Your task to perform on an android device: Track the growth of Mohan, who was born on June 26, 2023, in the baby+ app.  
Image 0: 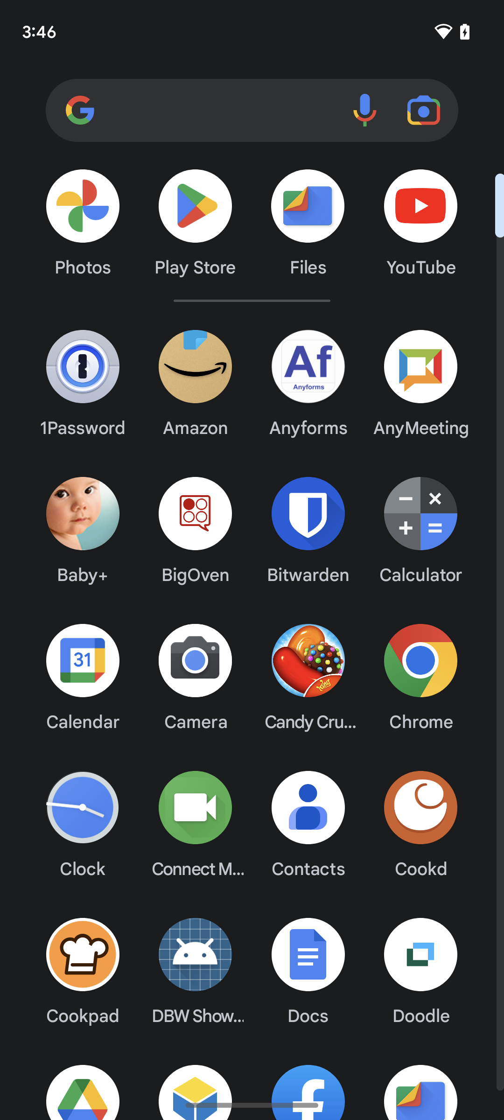
open the baby + app.
Step 0: open app "Baby+"
Image 1: 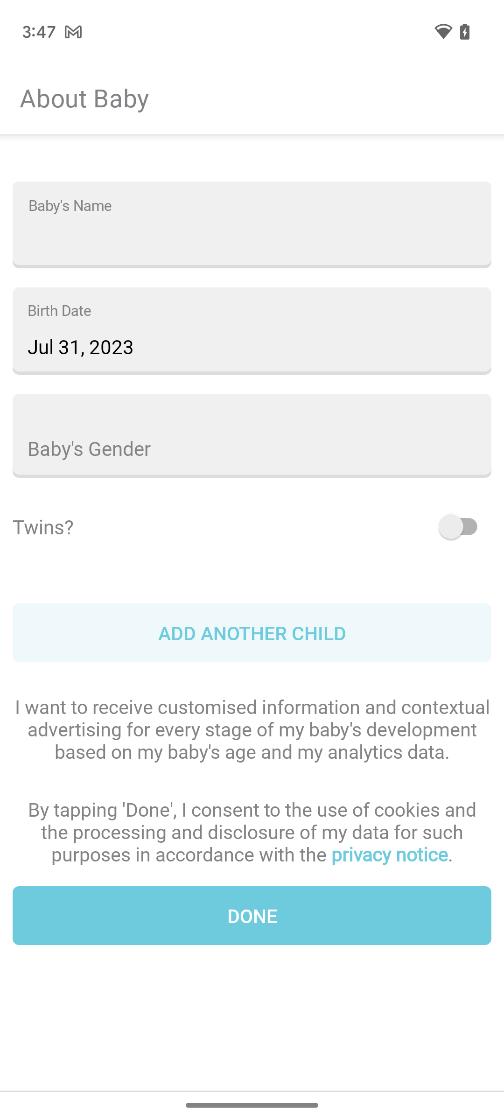
Click on the baby's column
Step 1: click (249, 239)
Image 2: 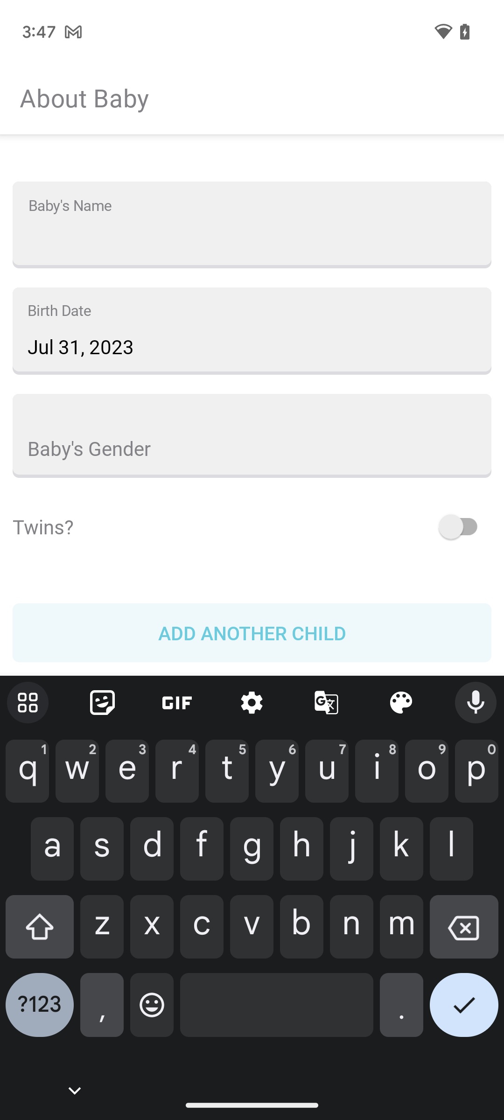
type baby' name mohan
Step 2: type "mohan"
Image 3: 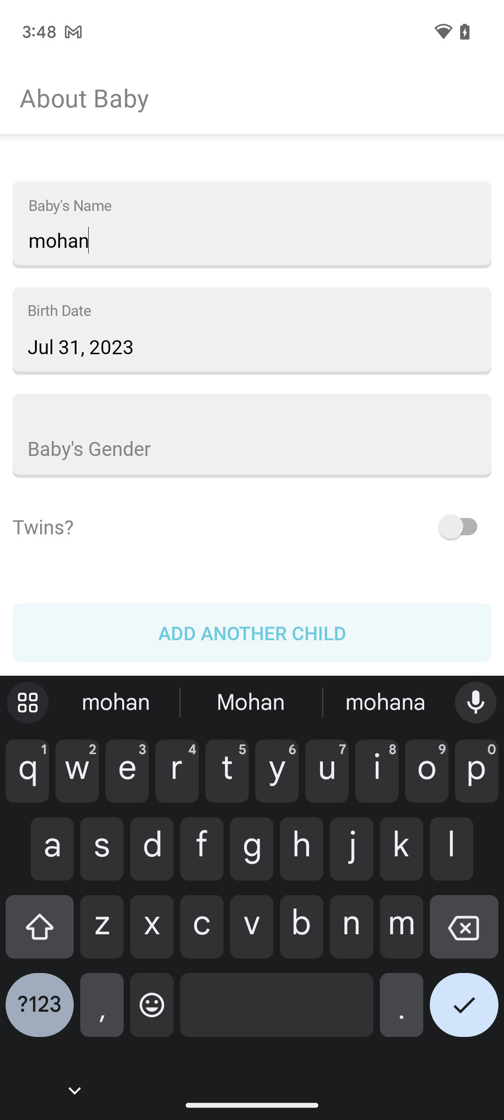
click on the birth date column
Step 3: click (252, 346)
Image 4: 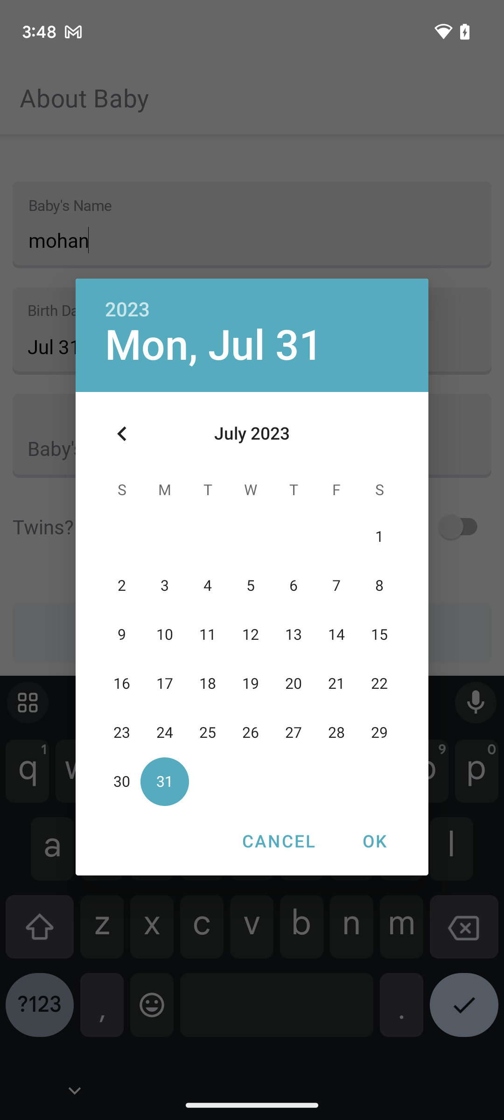
click on left side arrow on the left side of the july.
Step 4: click (122, 434)
Image 5: 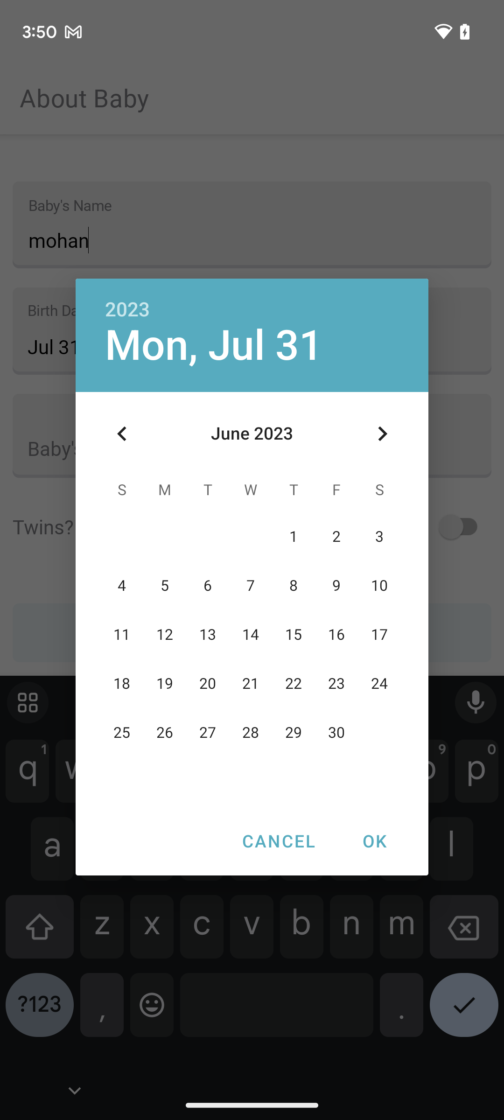
click on the date 26th june
Step 5: click (164, 733)
Image 6: 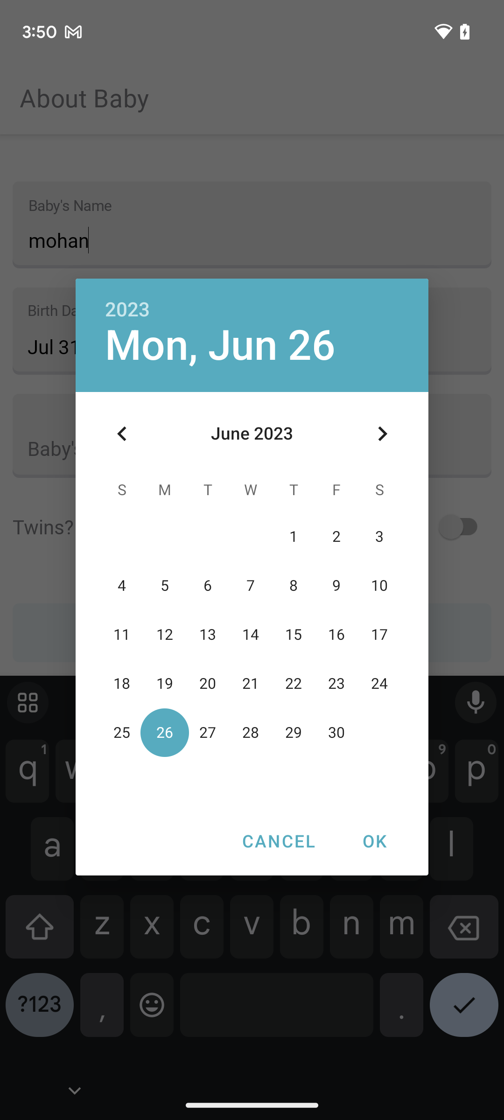
click ok
Step 6: click (374, 840)
Image 7: 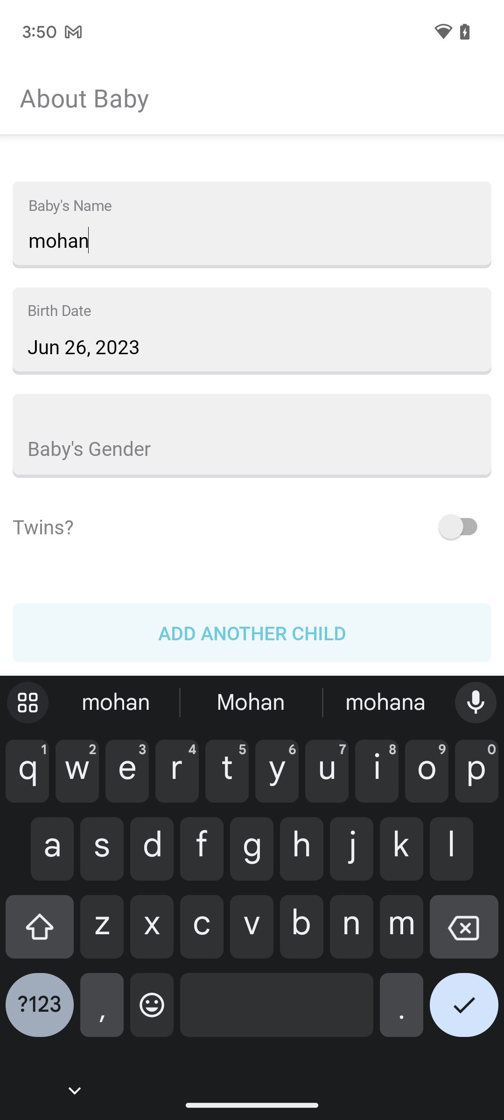
click on the last column
Step 7: click (259, 435)
Image 8: 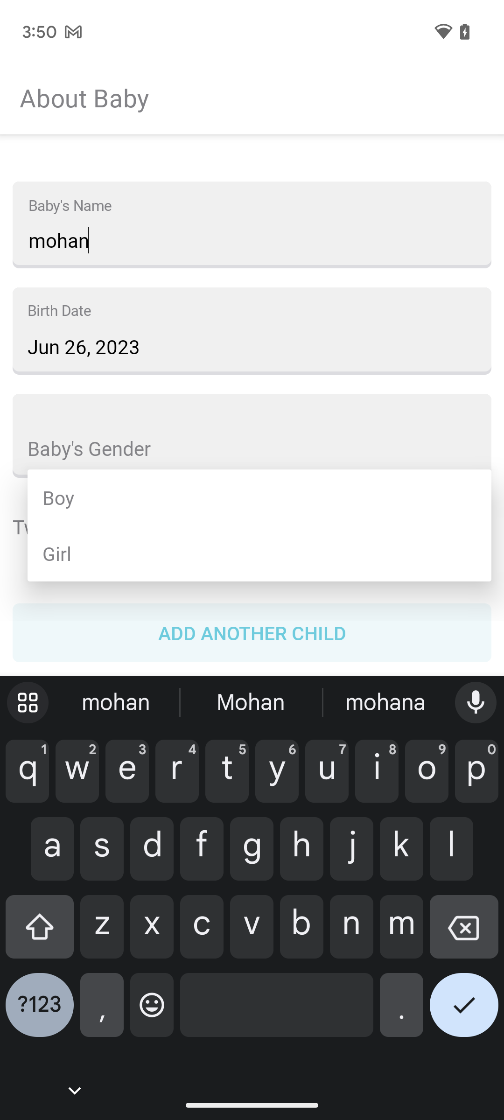
select the baby gender boy
Step 8: click (259, 497)
Image 9: 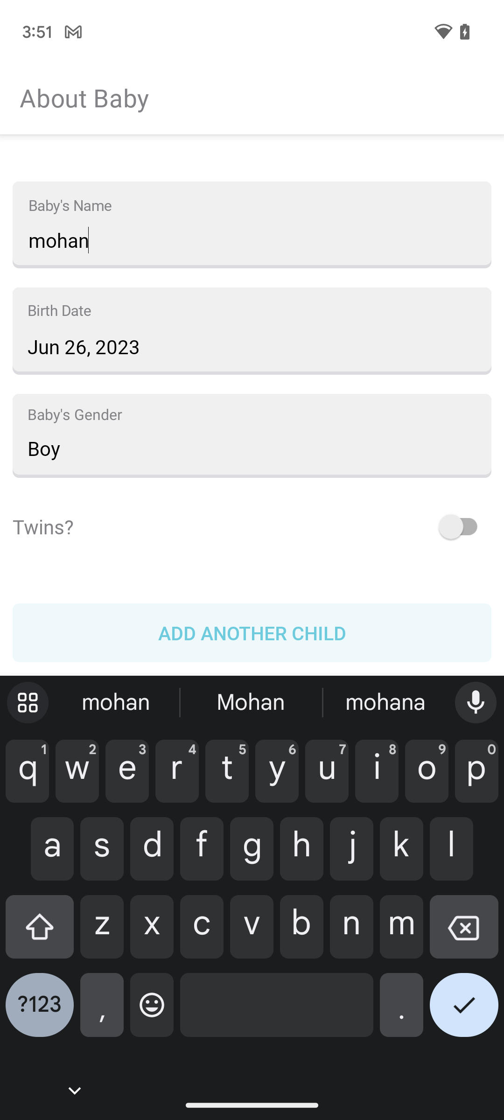
Click on the right tick arrow presented on the right side at the bottom of the keyboard.
Step 9: click (464, 1012)
Image 10: 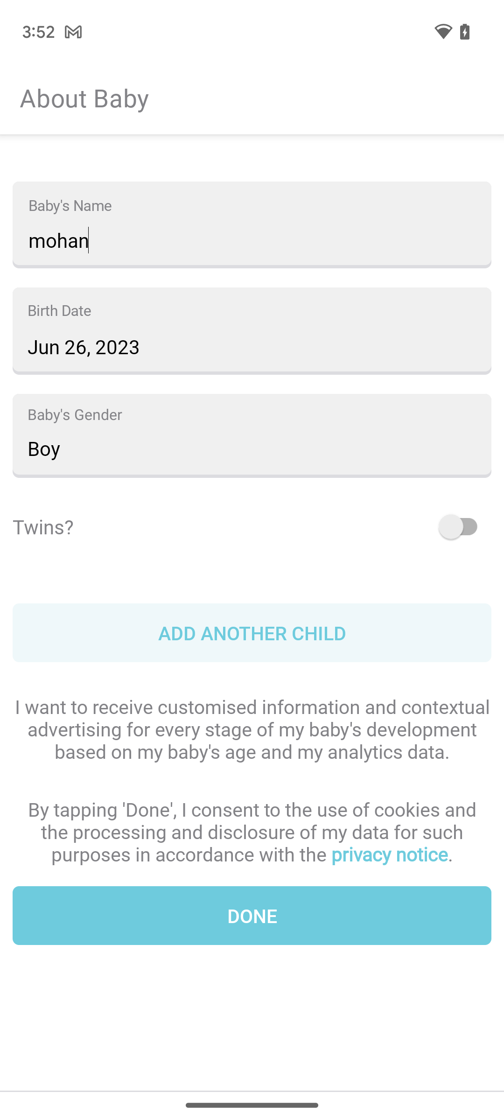
click on the done option.
Step 10: click (252, 915)
Image 11: 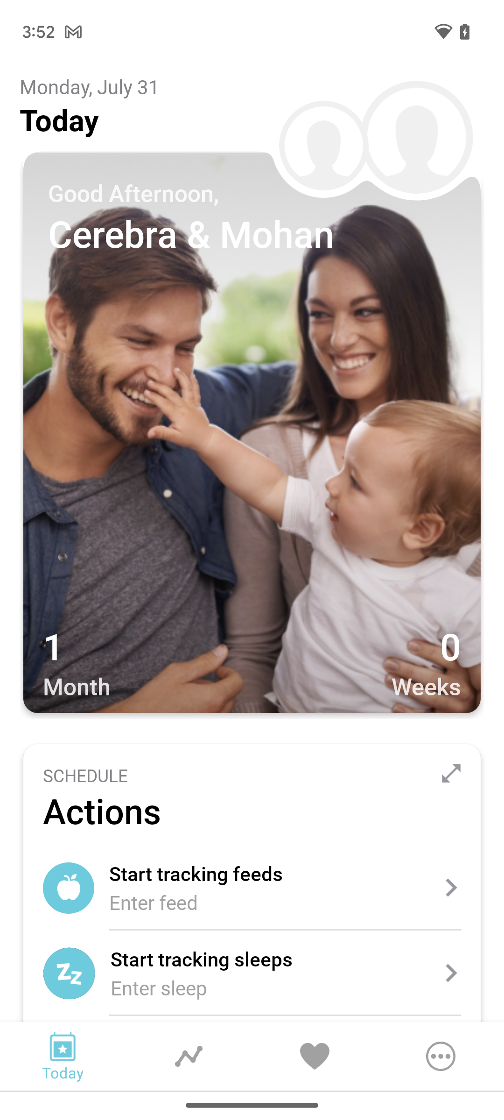
Click on the tracking icon displayed on the second number from the left at the bottom.
Step 11: click (189, 1056)
Image 12: 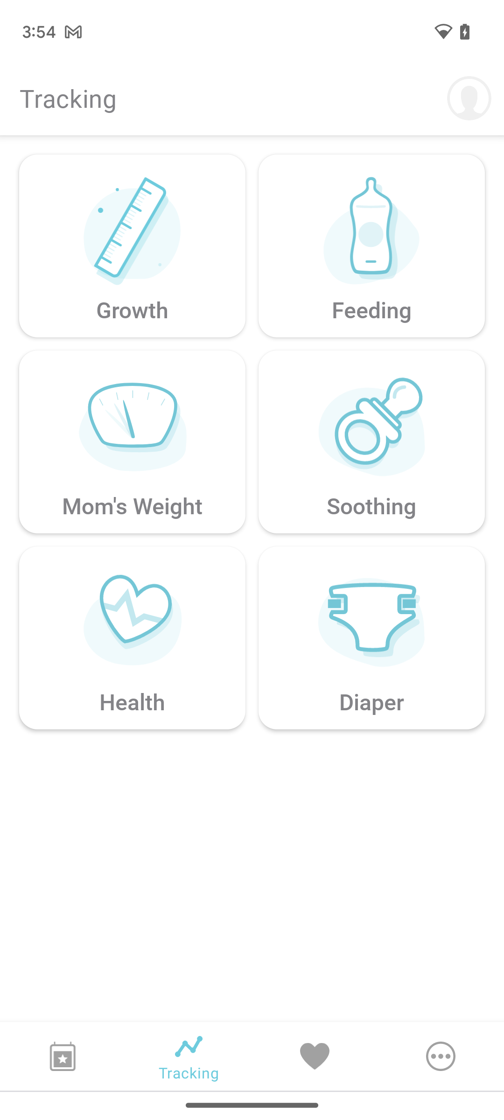
Click on the first option growth .
Step 12: click (132, 230)
Image 13: 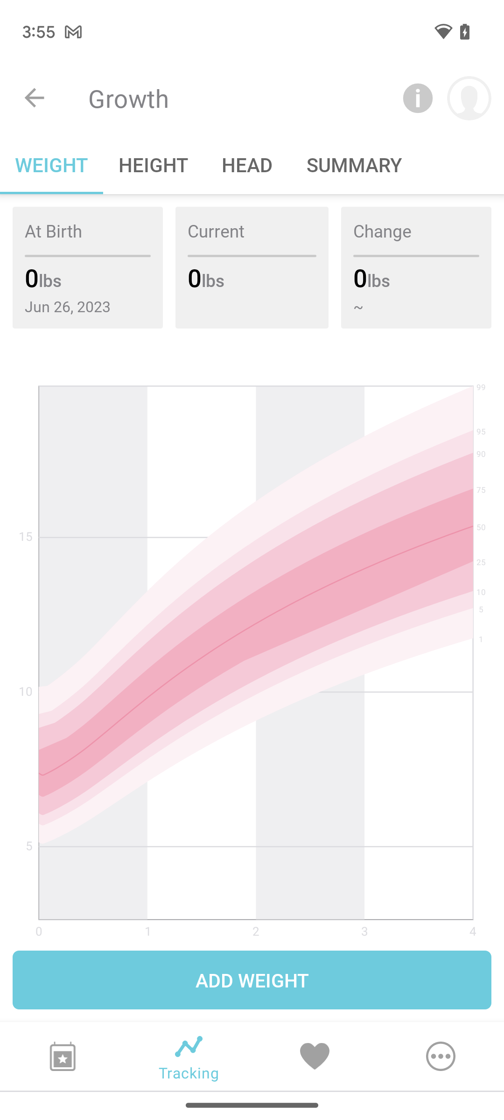
click on  the option ADD Weight displayed at the bottom.
Step 13: click (252, 980)
Image 14: 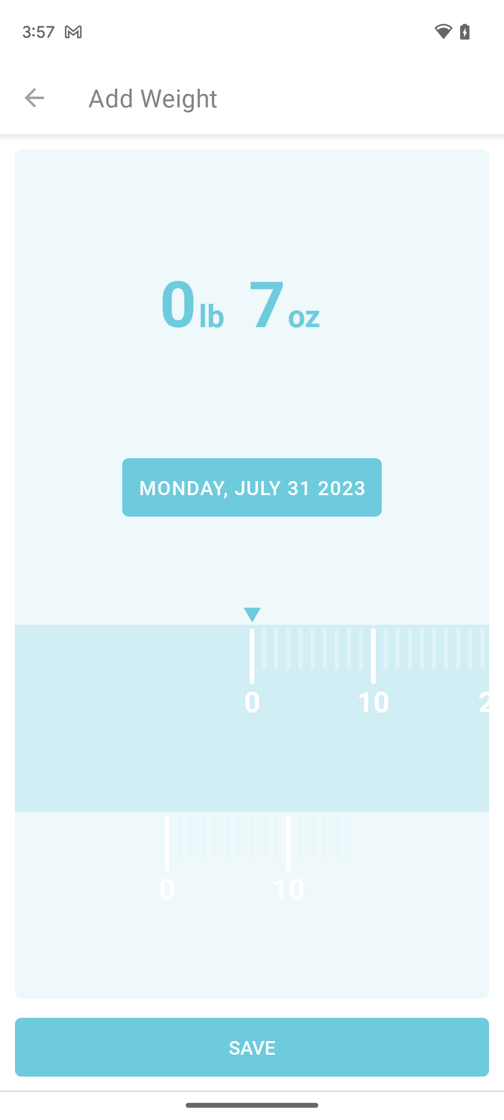
click on the weight option.
Step 14: click (190, 312)
Image 15: 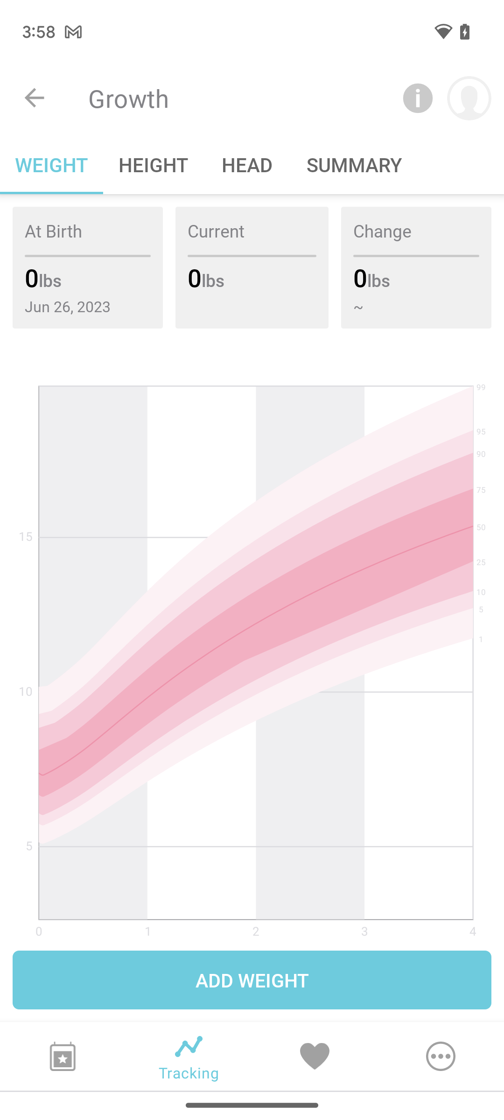
click on the weight option.
Step 15: wait
Image 16: 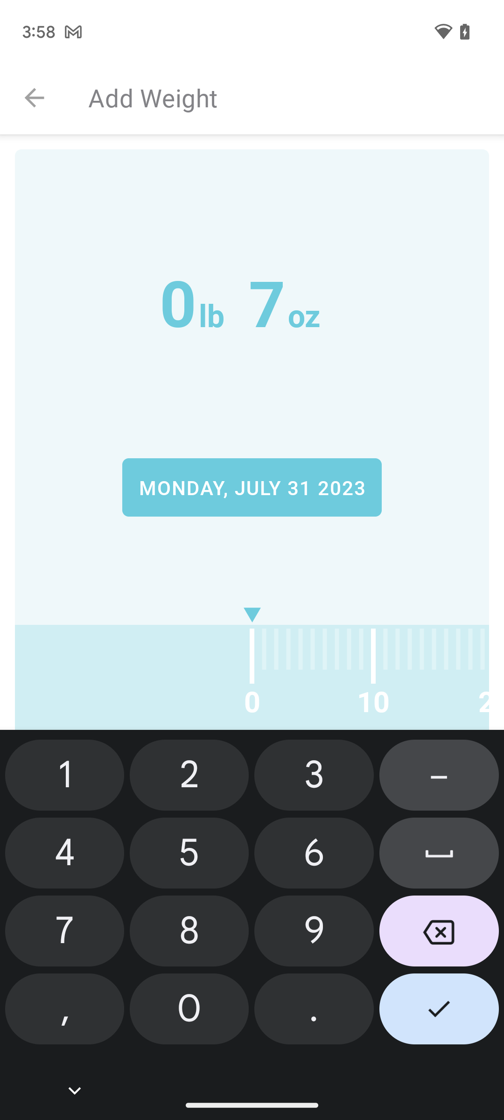
type weight 3lb 70z
Step 16: click (308, 761)
Image 19: 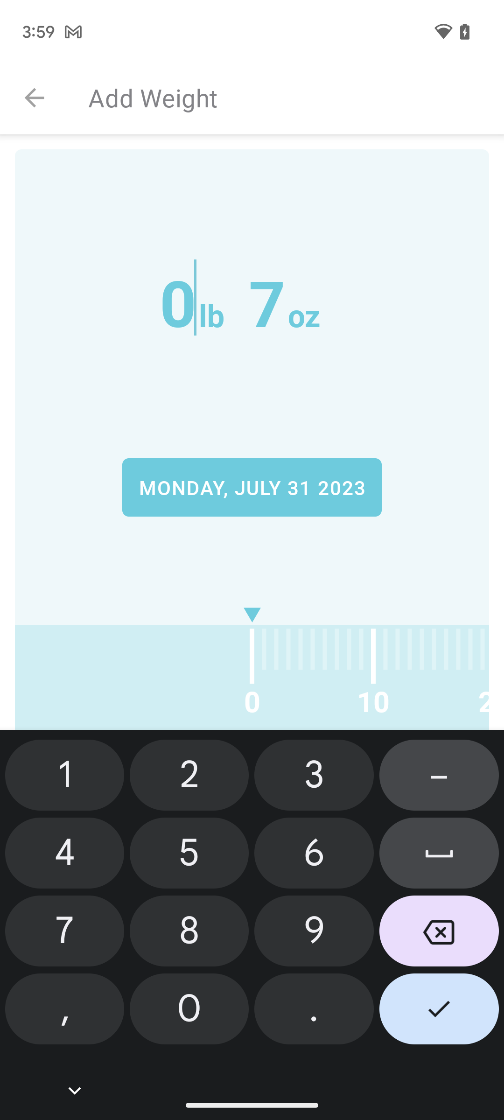
type weight 3lb 70z
Step 19: click (314, 778)
Image 20: 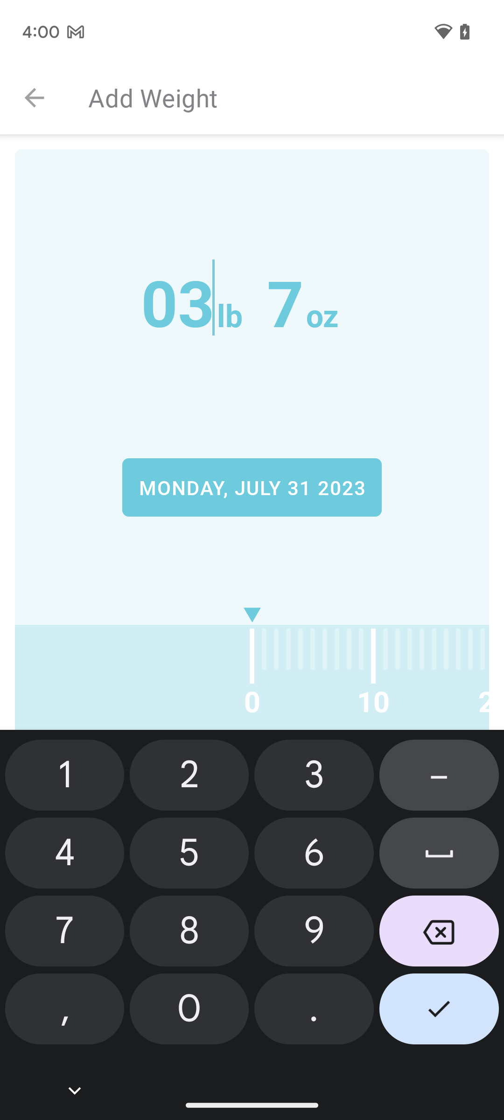
Click on the right tick arrow presented on the right side at the bottom of the keyboard.
Step 20: click (439, 1012)
Image 21: 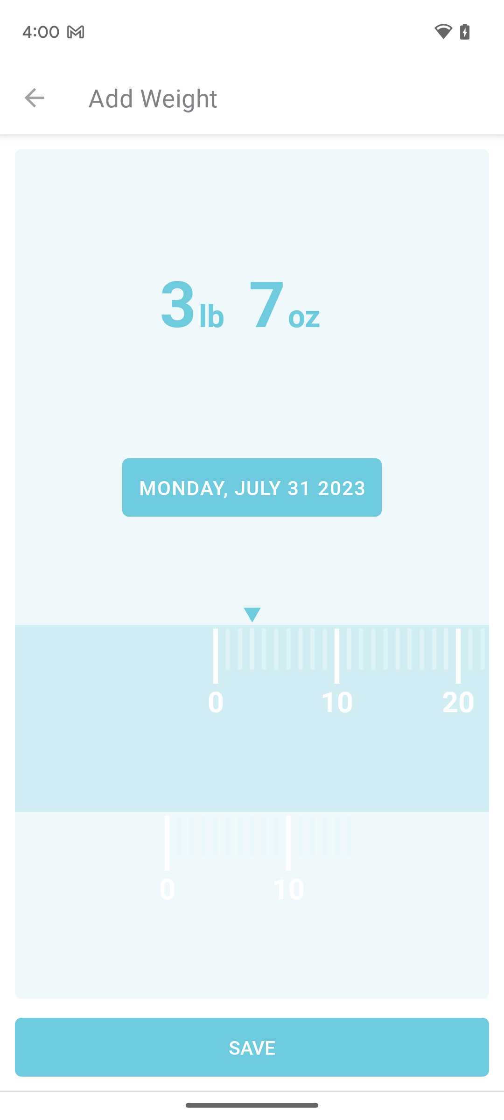
click on the option save at the bottom.
Step 21: click (252, 1047)